Your task to perform on an android device:  Open the DigiCal App, Go to the Share Icon and Share the TownHall Event to the dbwscratch.test.id4@gmail.com. 
Image 0: 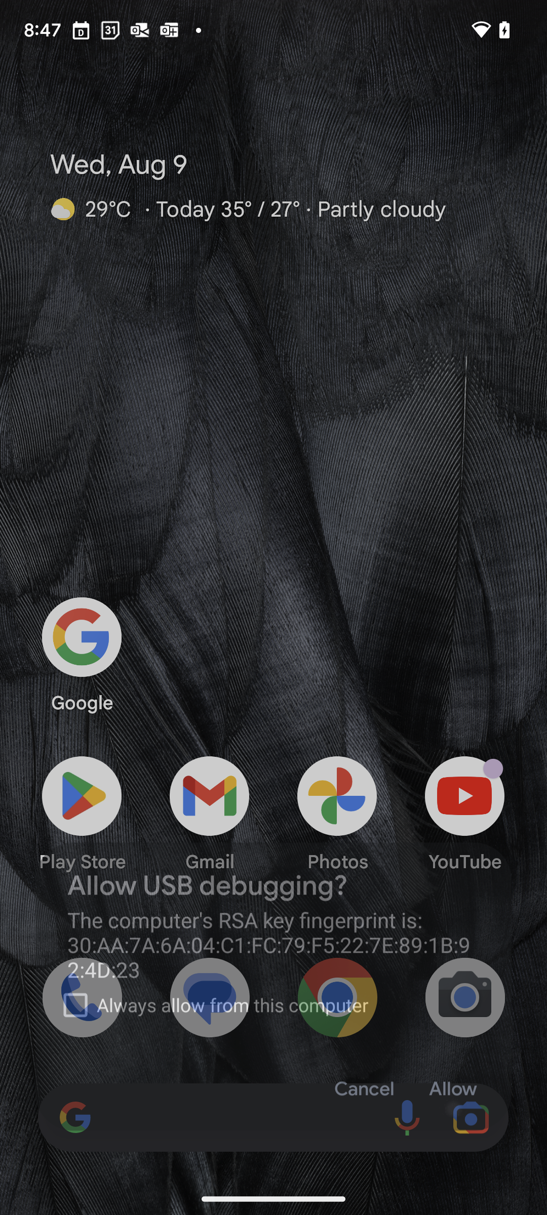
Open the DigiCal App
Step 0: open app "DigiCal"
Image 1: 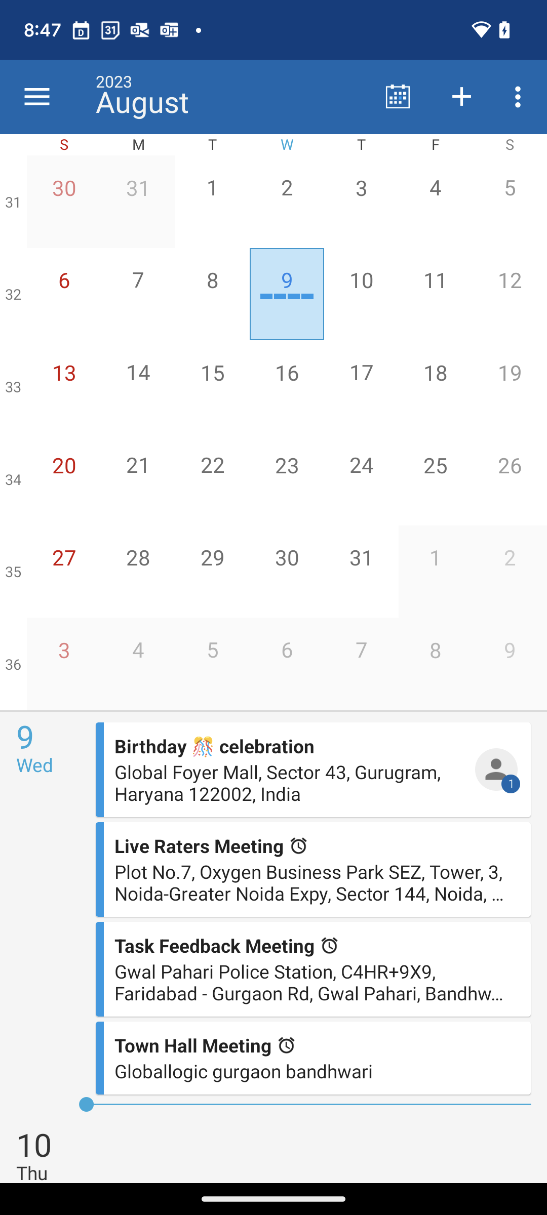
Open the Town Hall Meeting Event 
Step 1: click (205, 1045)
Image 2: 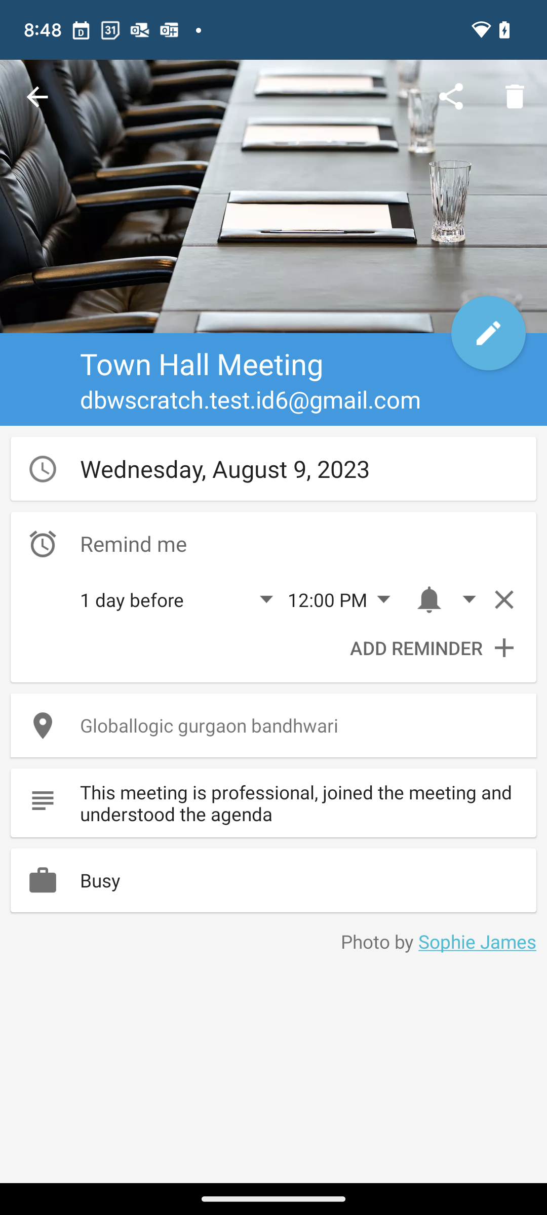
Click on the Share Icon 
Step 2: click (451, 97)
Image 3: 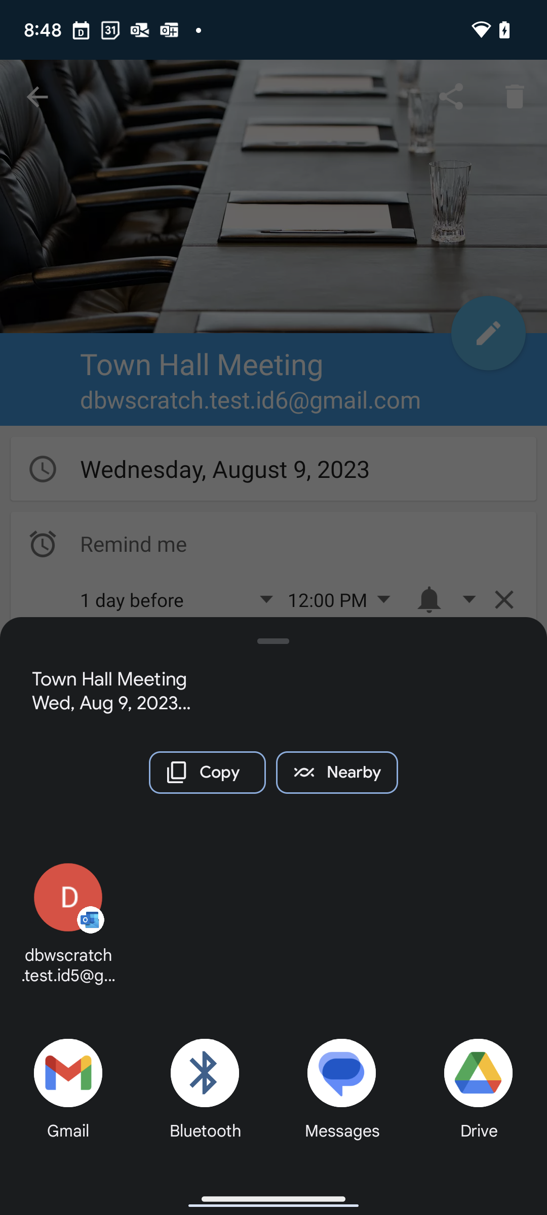
Click on the Gmail App
Step 3: click (73, 1068)
Image 4: 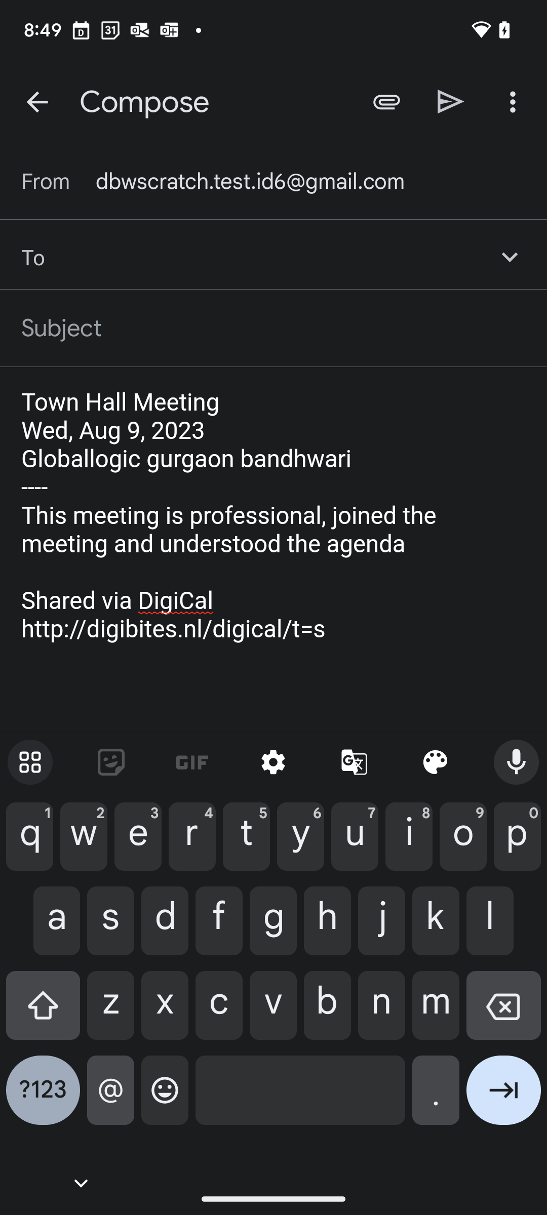
Enter the Email : dbwscratch.test.id4@gmail.com
Step 4: type "dbwscratch.test.id4@gmail.com"
Image 5: 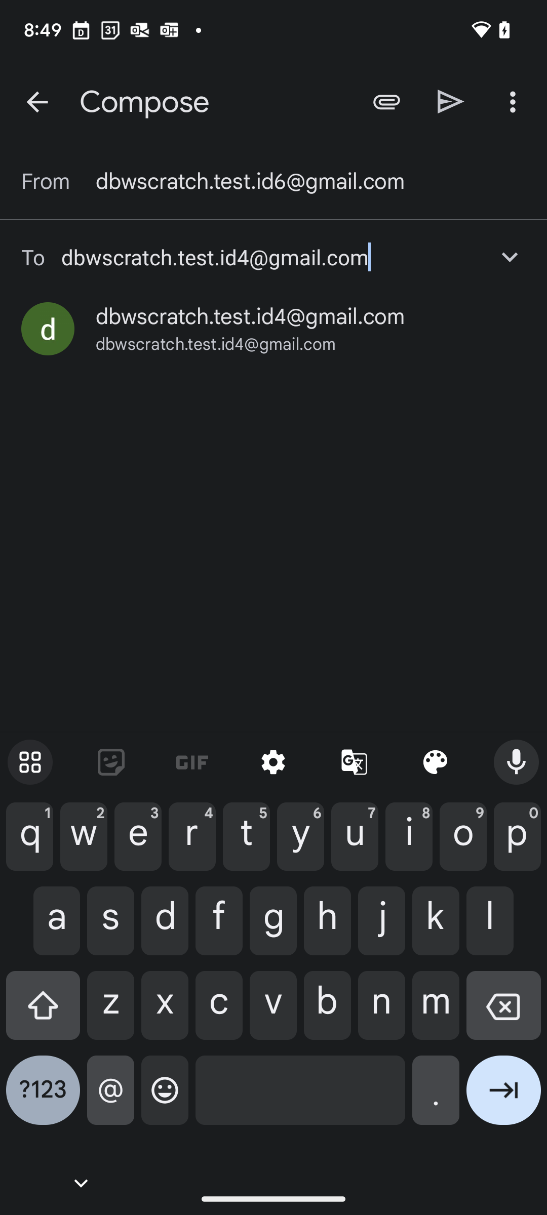
Click on the dbwscratch.test.id4@gmail.com
Step 5: click (216, 344)
Image 6: 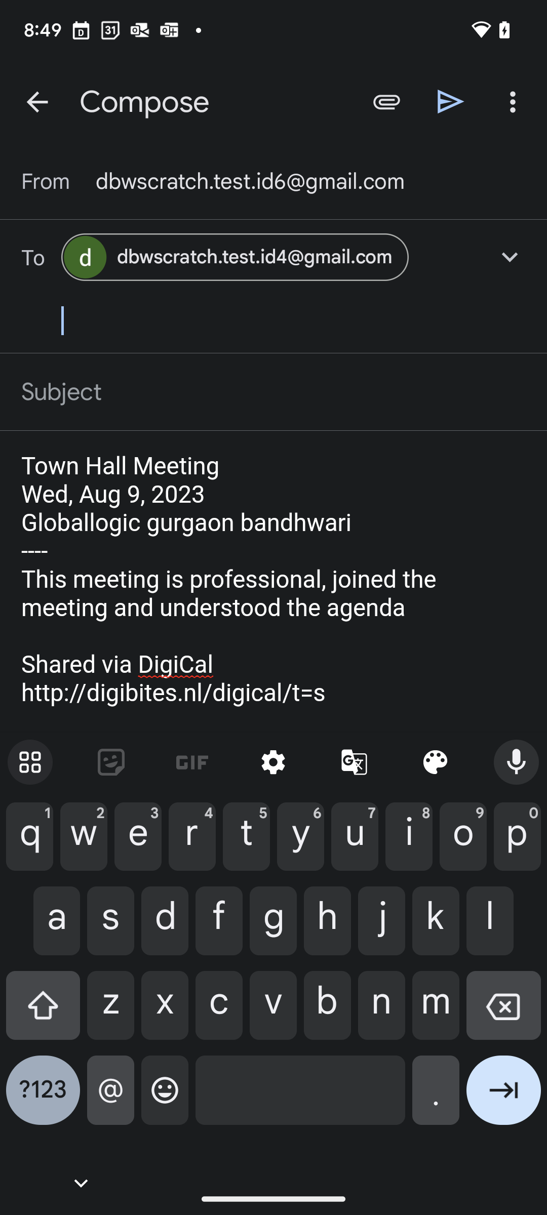
Click on the Share Button 
Step 6: click (451, 102)